Your task to perform on an android device: Open the YouTube app and search for videos related to my favorite music artist. I want to play George Bizet videos, and I also want to play my favorite classical genre videos, so play videos like this.
Image 0: 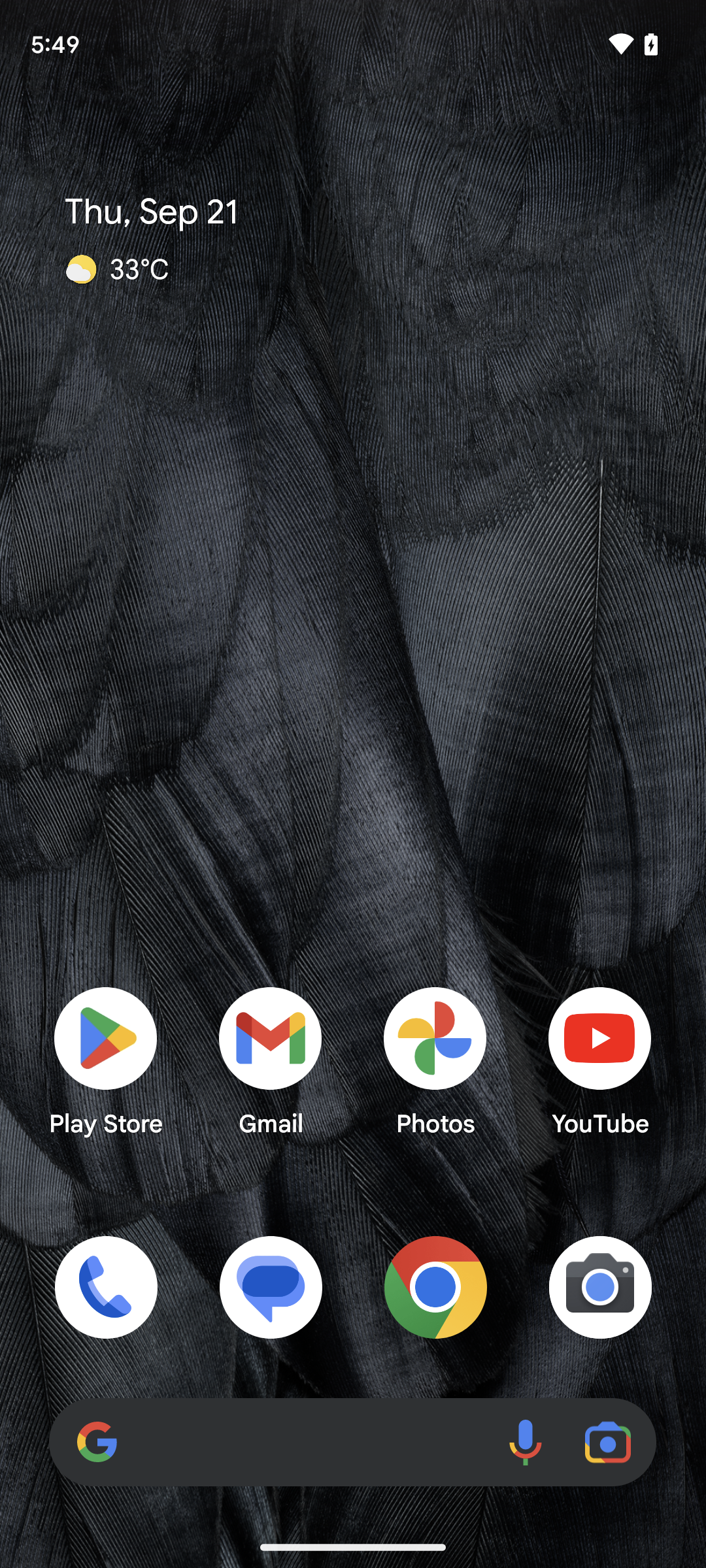
Open the YouTube app.
Step 0: open app "YouTube"
Image 1: 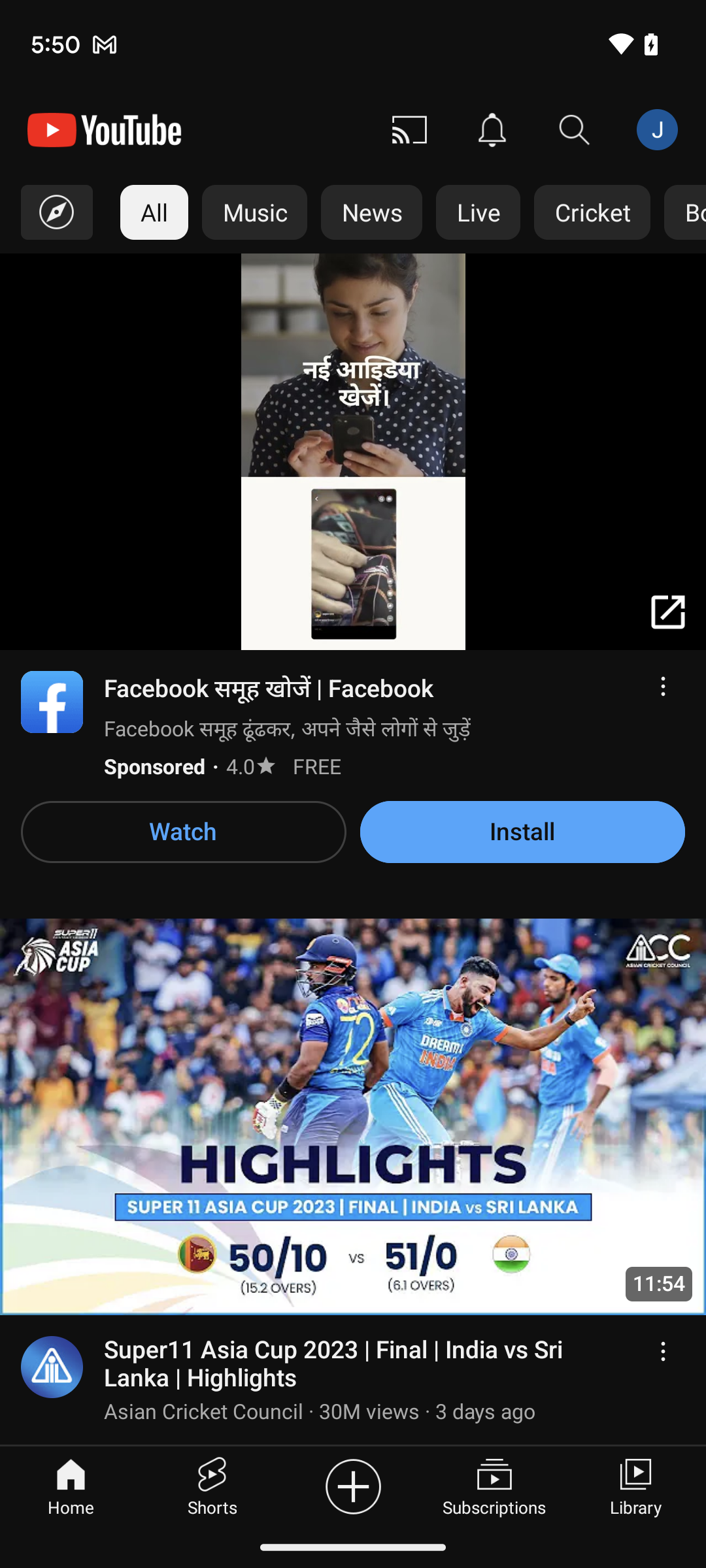
Tap on the search bar at the top of the screen.
Step 1: click (575, 130)
Image 2: 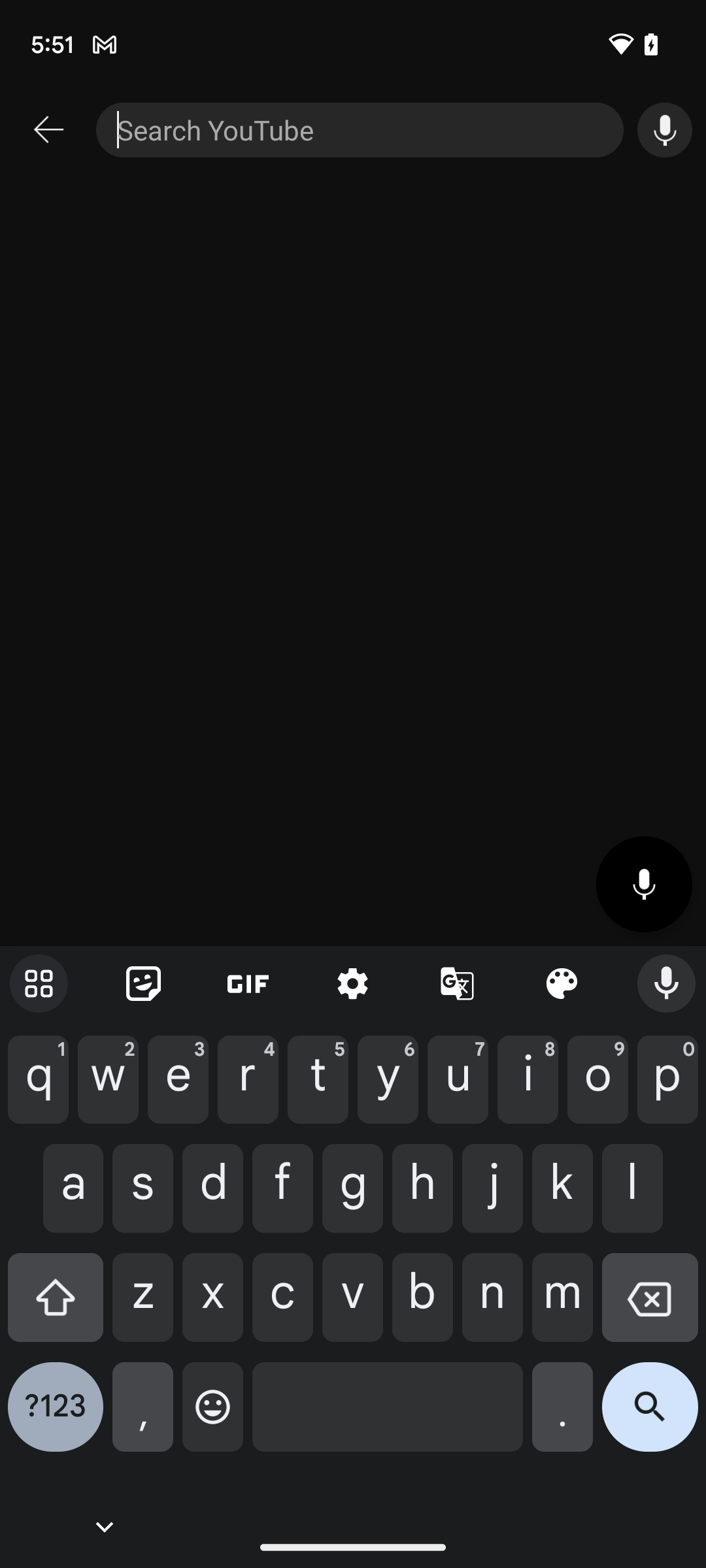
Search for George Bizet videos.
Step 2: type "George bizet"
Image 3: 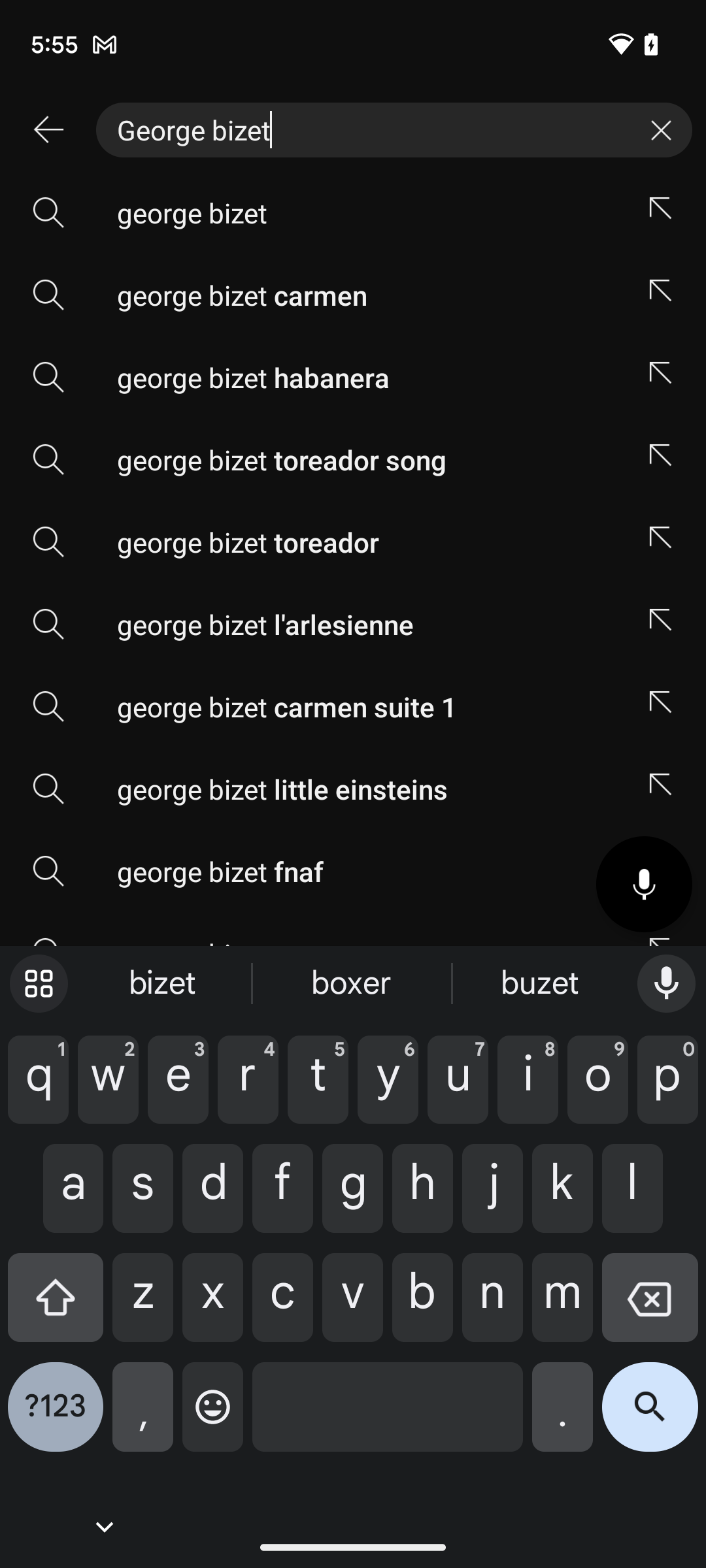
Tap on the search icon present on the screen.
Step 3: click (650, 1417)
Image 5: 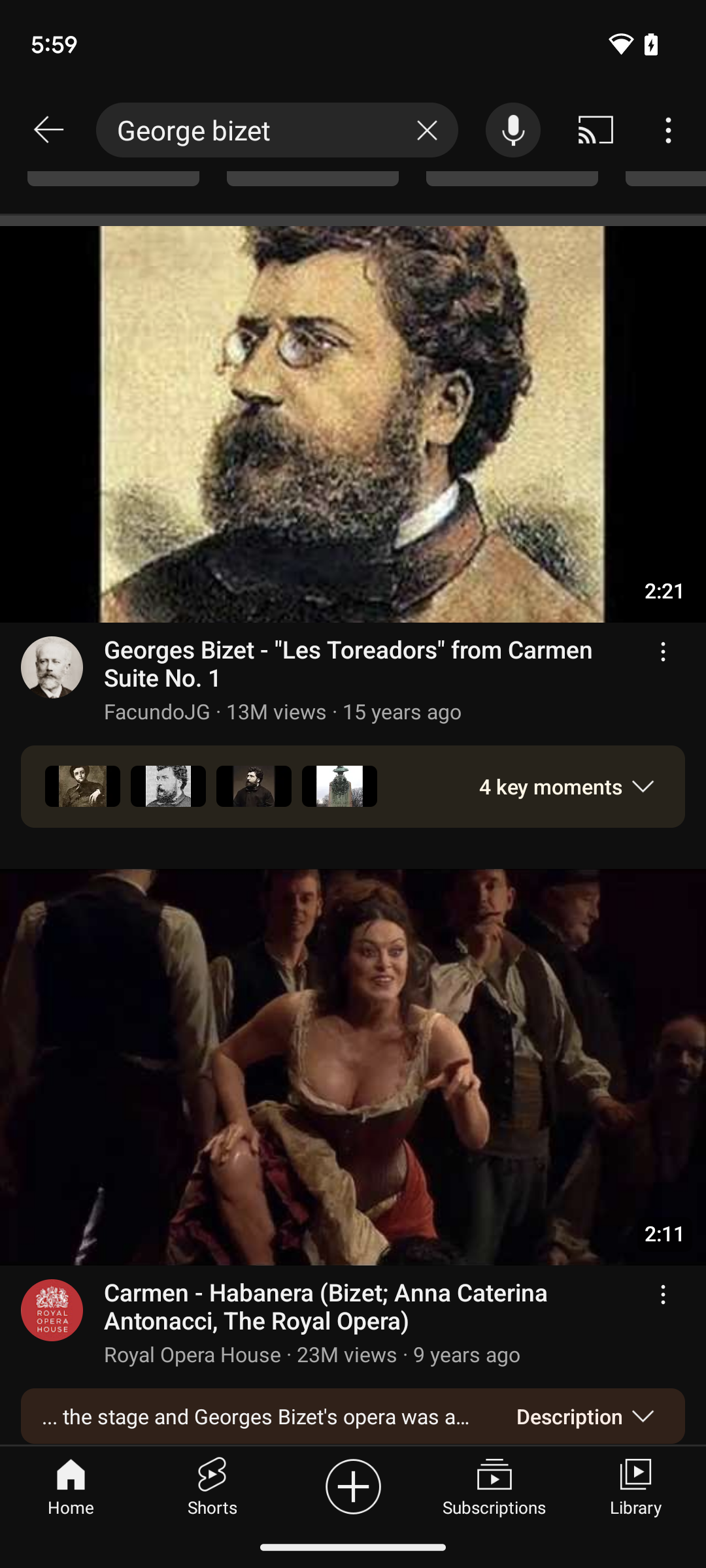
Scroll up to watch more videos.
Step 5: scroll down